Your task to perform on an android device: Find activities in Vancouver for the date December 16 on the Booking.com app.
Image 0: 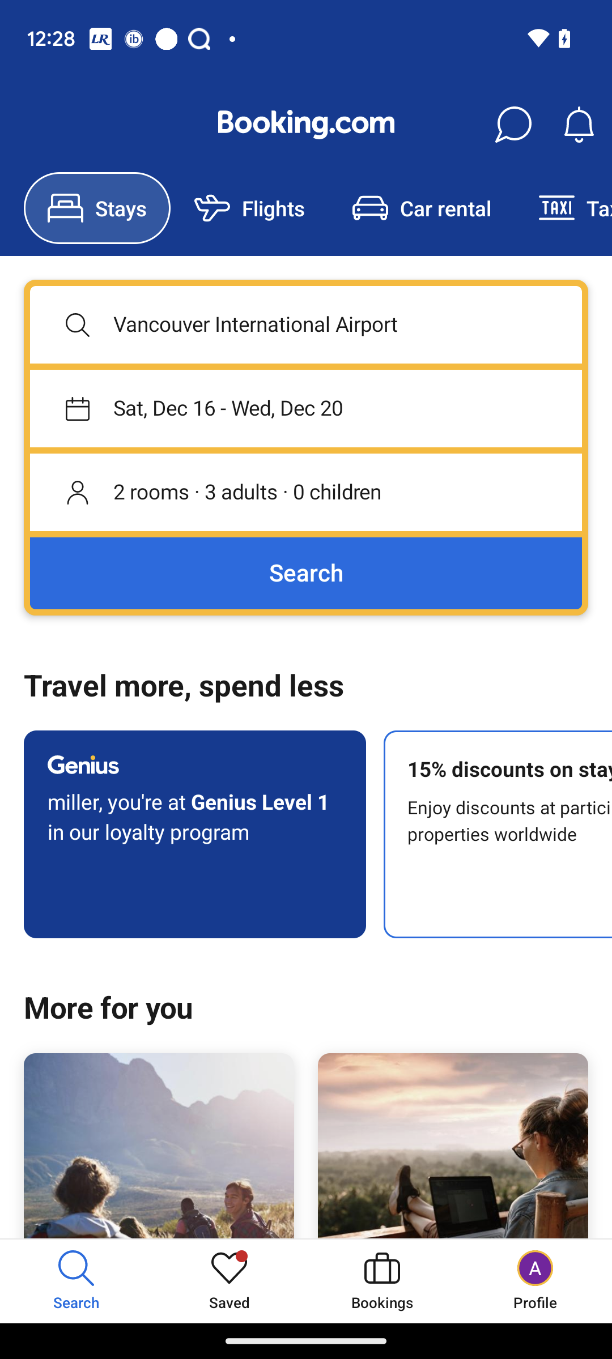
Scroll the menu bar to the left.
Step 0: scroll right
Image 1: 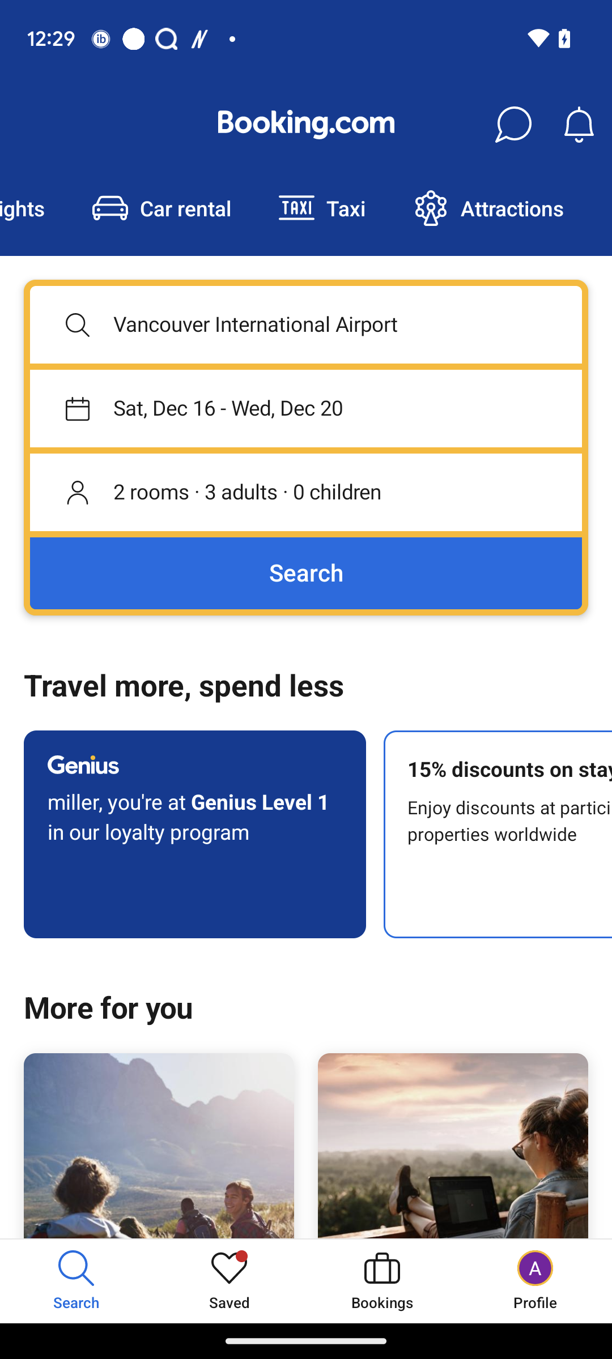
Click on the Attractions tab.
Step 1: click (512, 208)
Image 2: 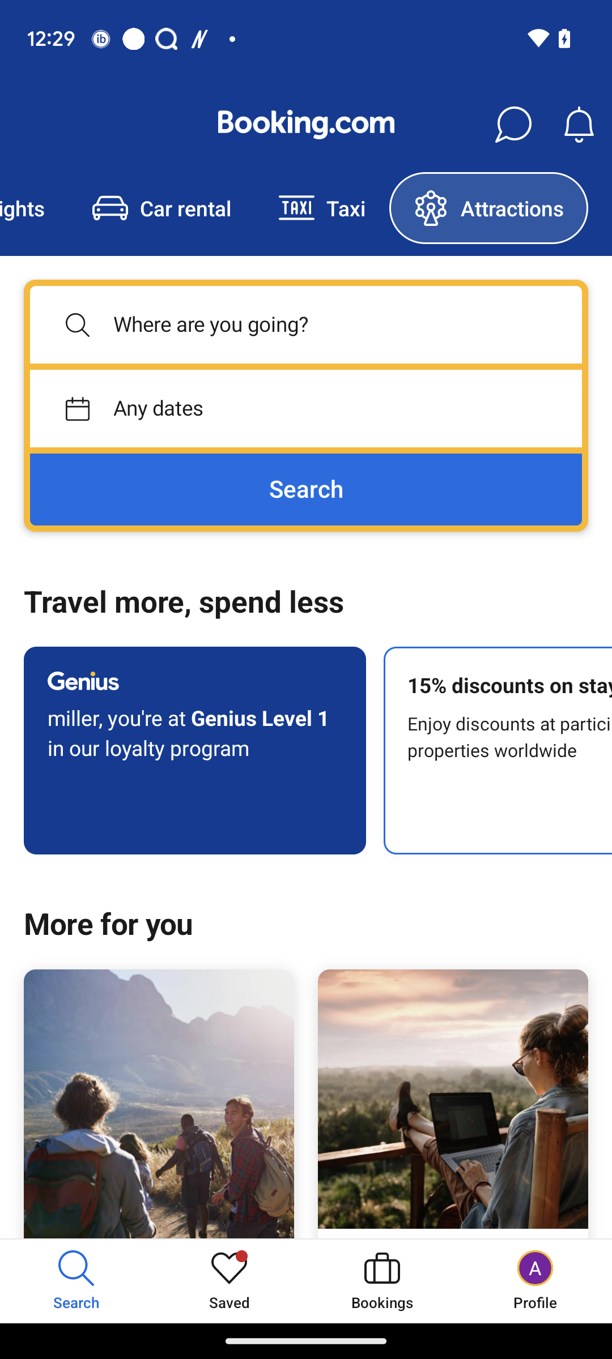
Click on the First input box.
Step 2: click (306, 324)
Image 3: 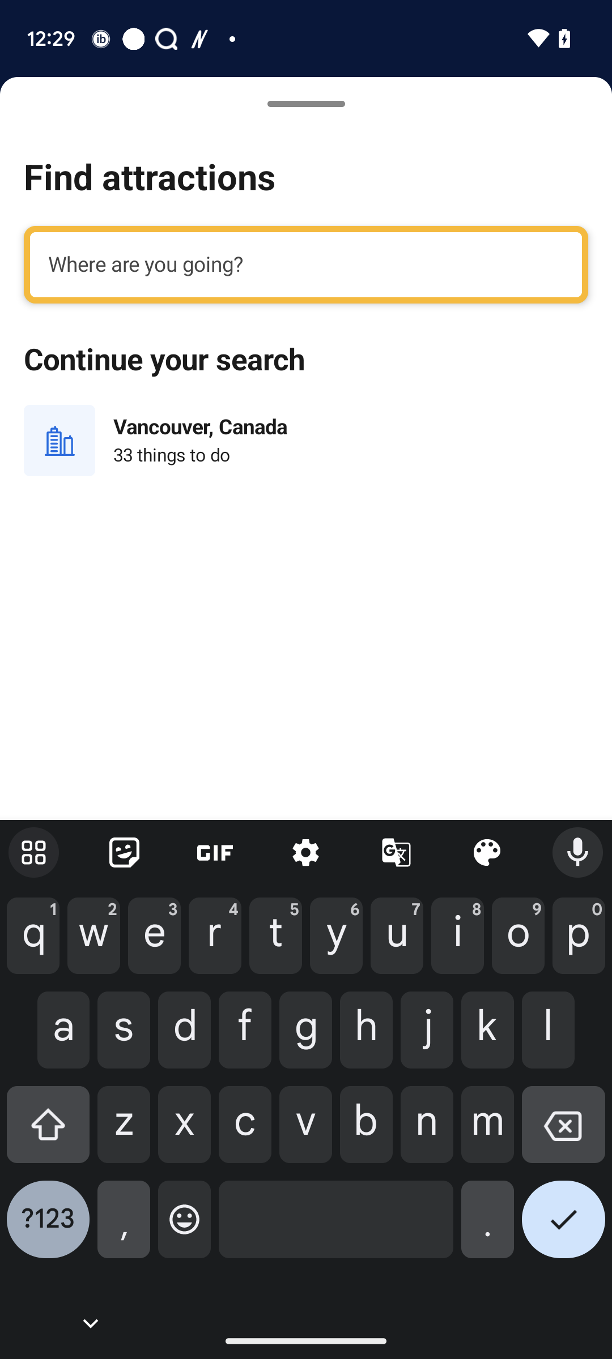
Type Vancouver in the search box.
Step 3: type "vancouver"
Image 4: 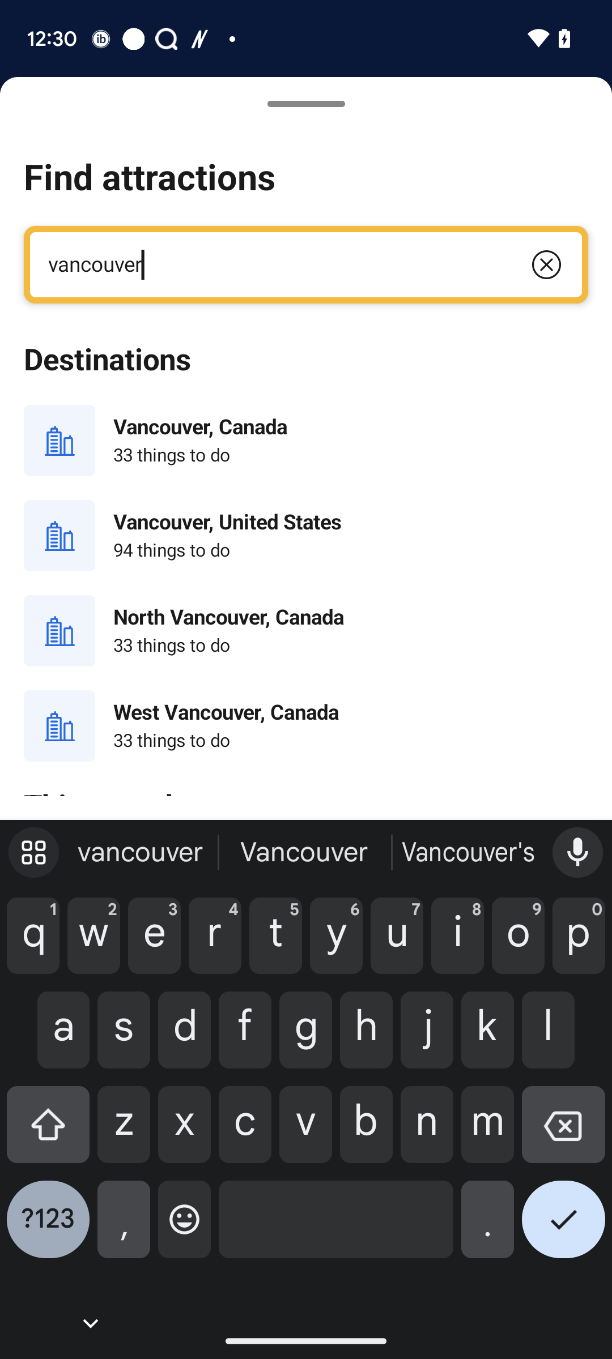
Click on the first tab.
Step 4: click (306, 440)
Image 5: 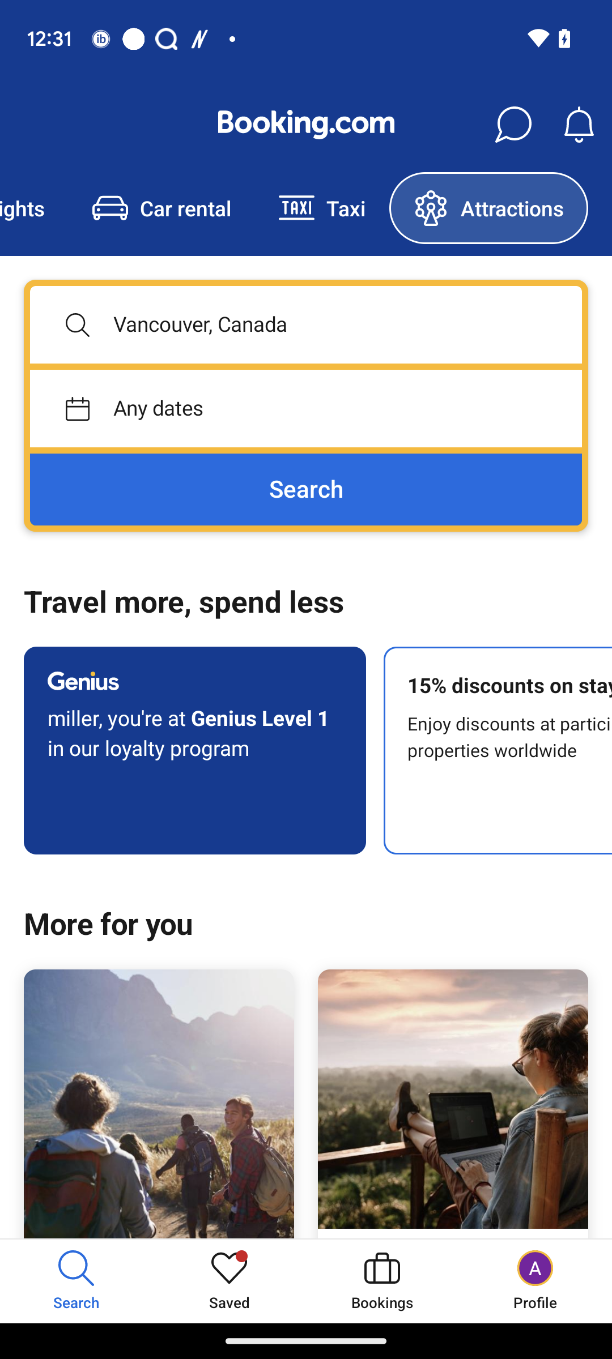
Click on the second Input box.
Step 5: click (306, 408)
Image 6: 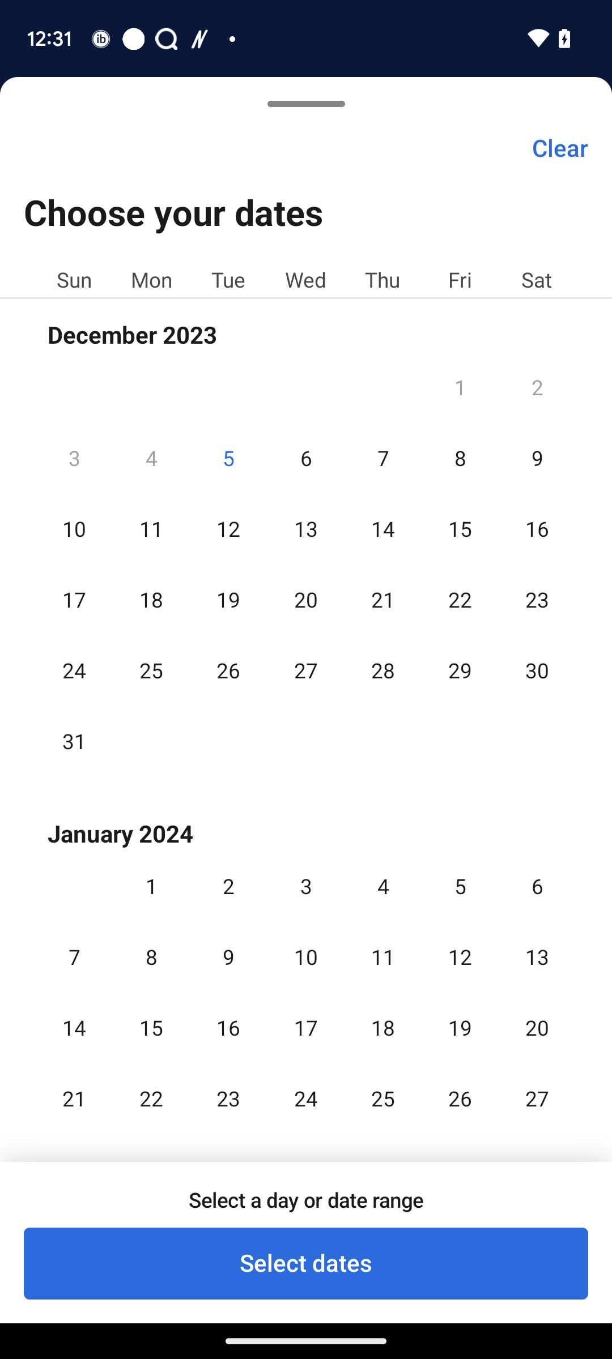
Select the date December 16.
Step 6: click (537, 517)
Image 7: 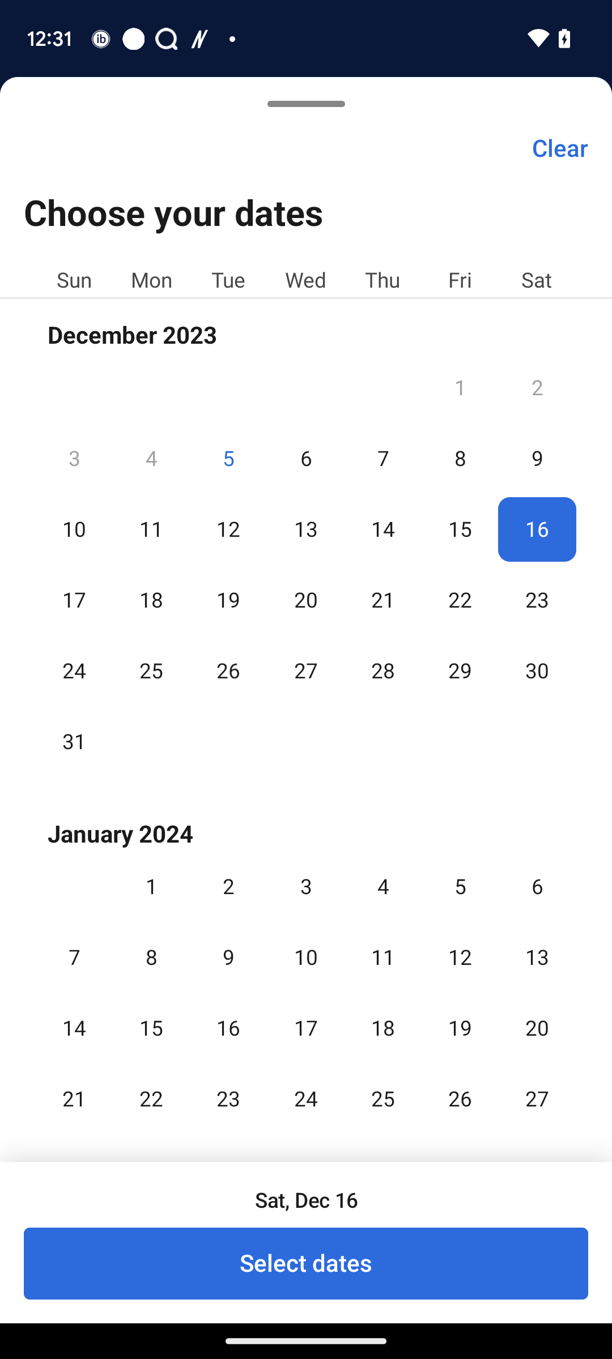
Click on the tab Select dates at the bottom.
Step 7: click (306, 1263)
Image 8: 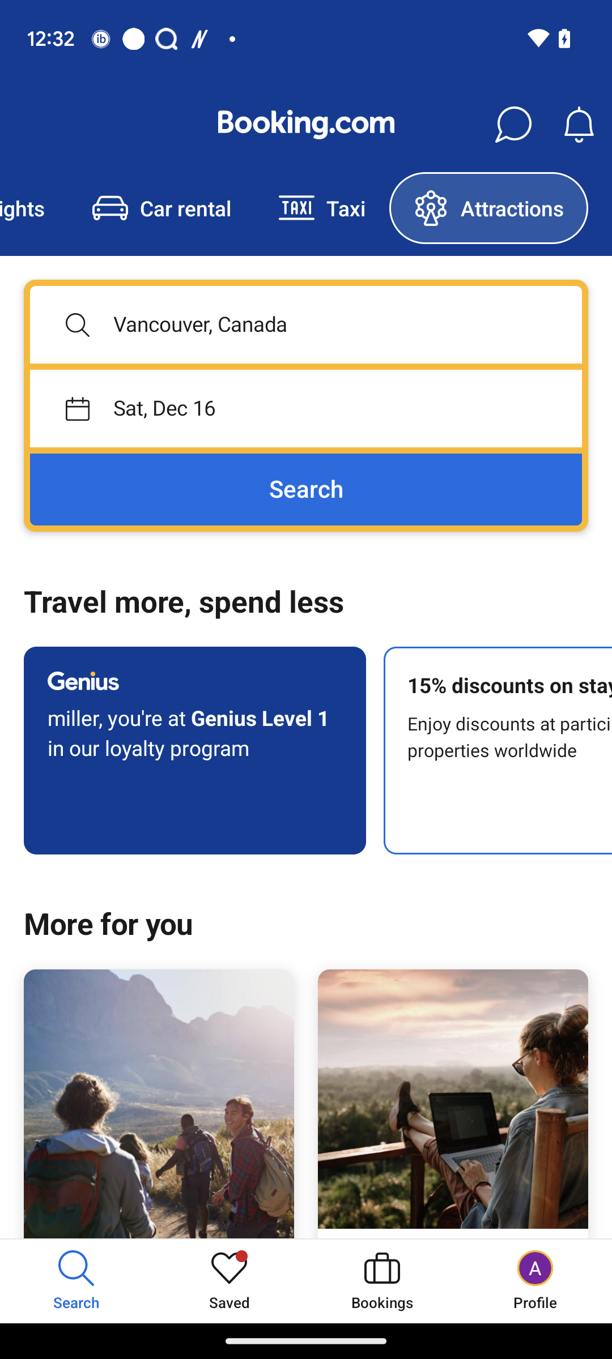
Click on the tab search.
Step 8: click (394, 499)